Your task to perform on an android device: I want to look through brand-new, size L t-shirts for wearing to my office using the Zara App.
Image 0: 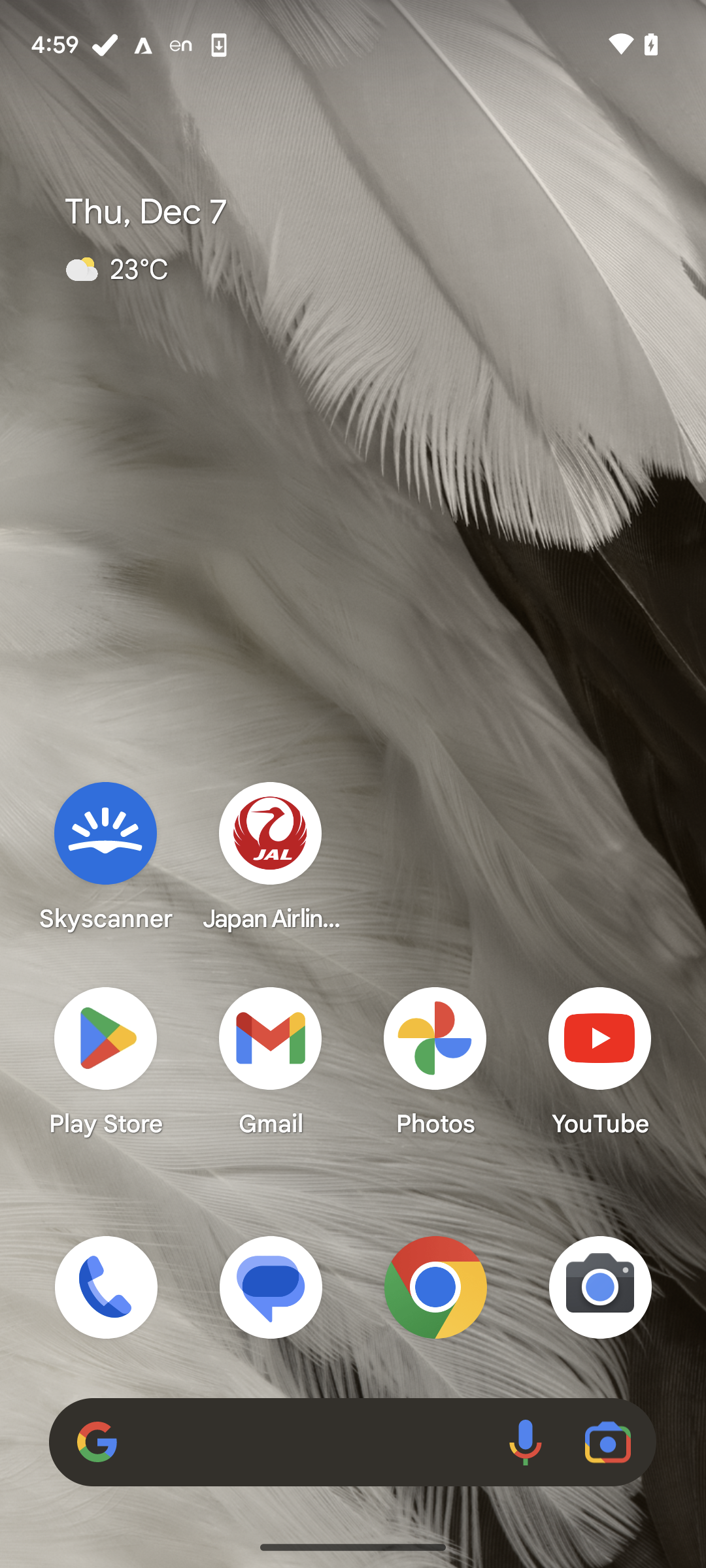
Open Zara app
Step 0: open app "ZARA"
Image 2: 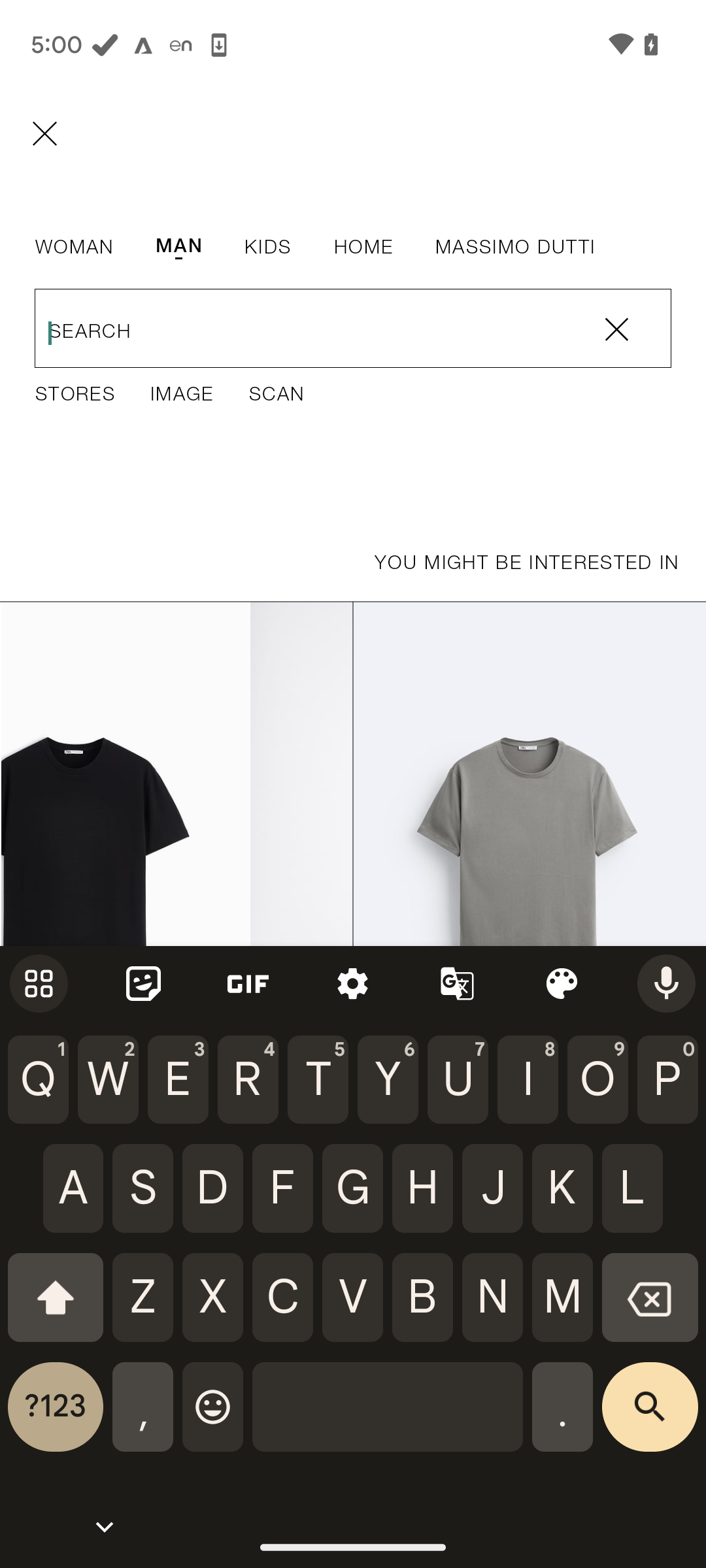
Type T-shirts
Step 2: type "T-shirts"
Image 3: 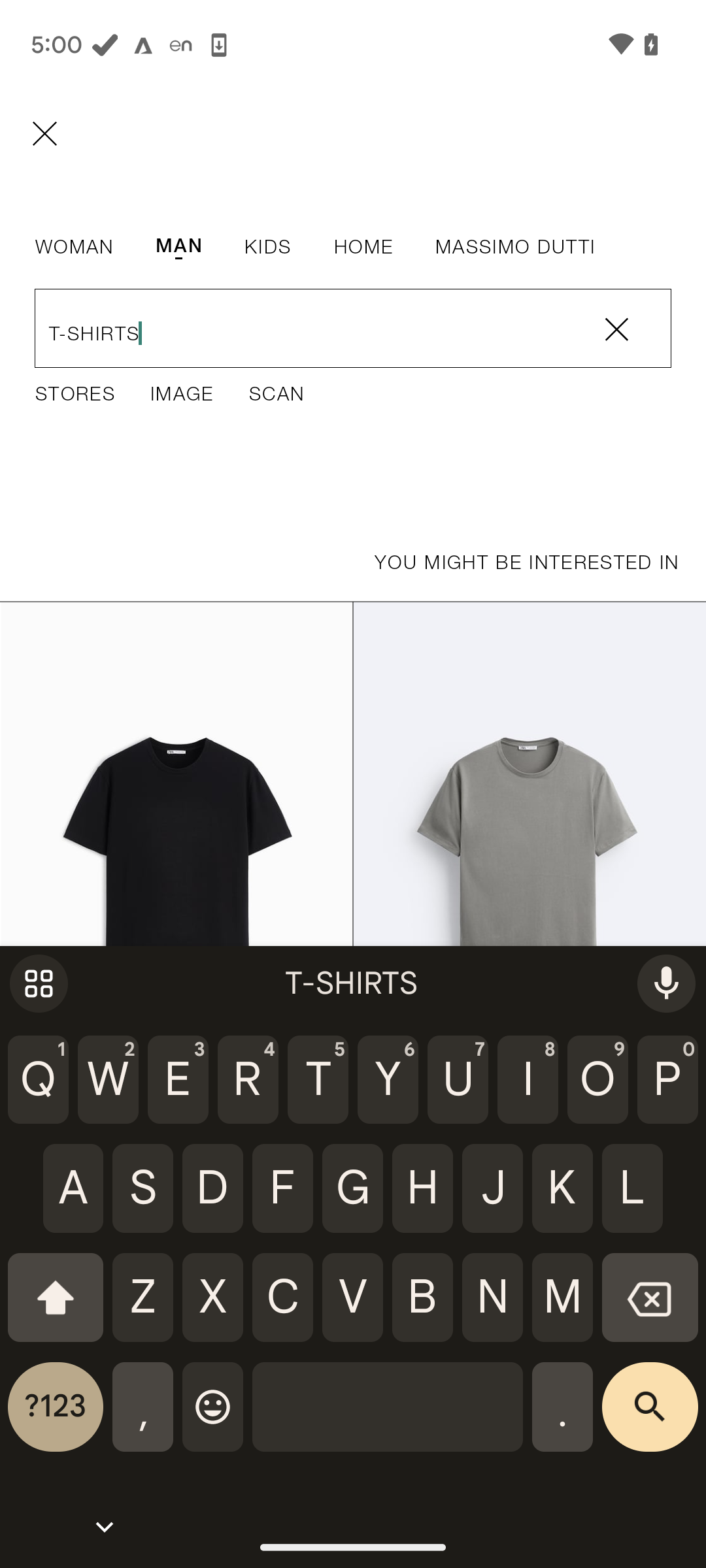
Click on the search icon
Step 3: click (650, 1417)
Image 4: 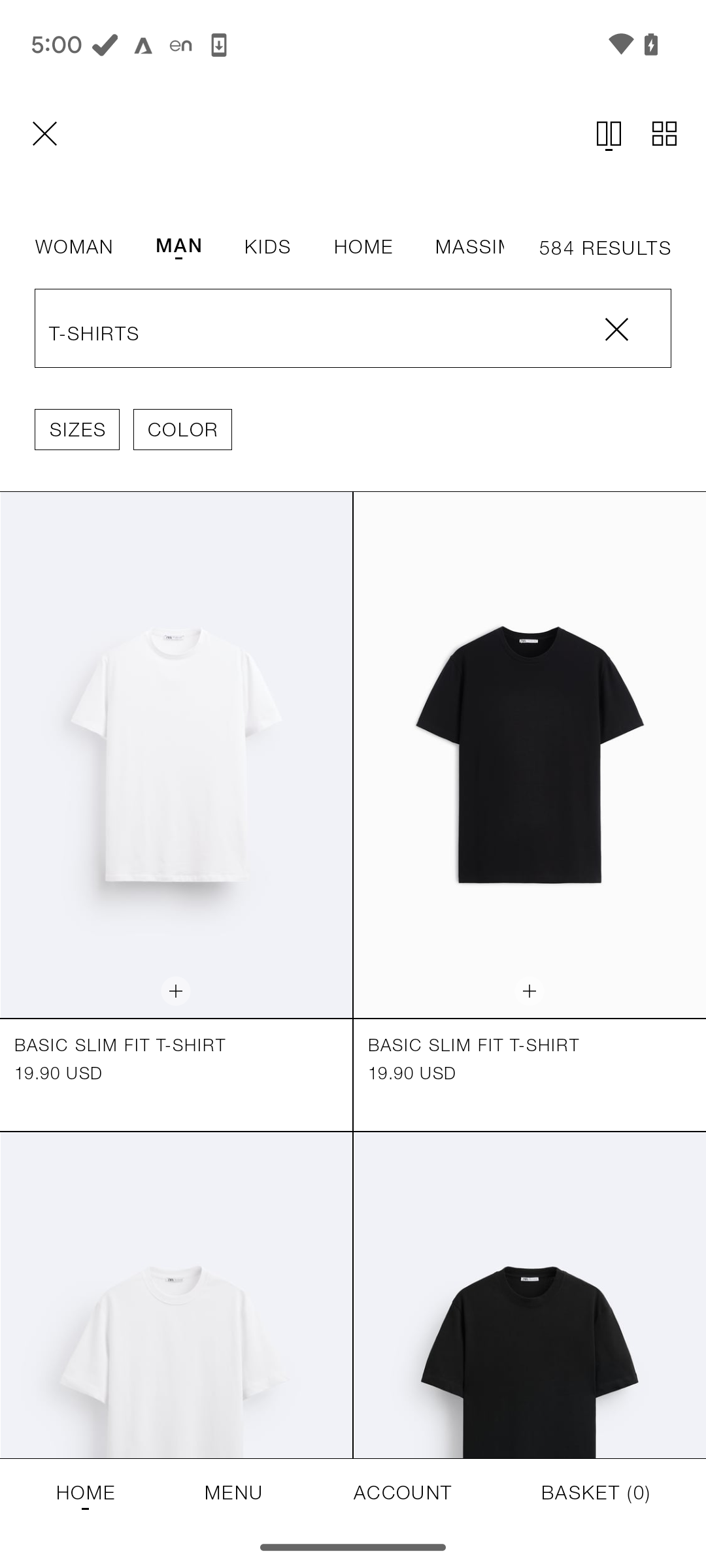
Click on sizes
Step 4: click (76, 429)
Image 5: 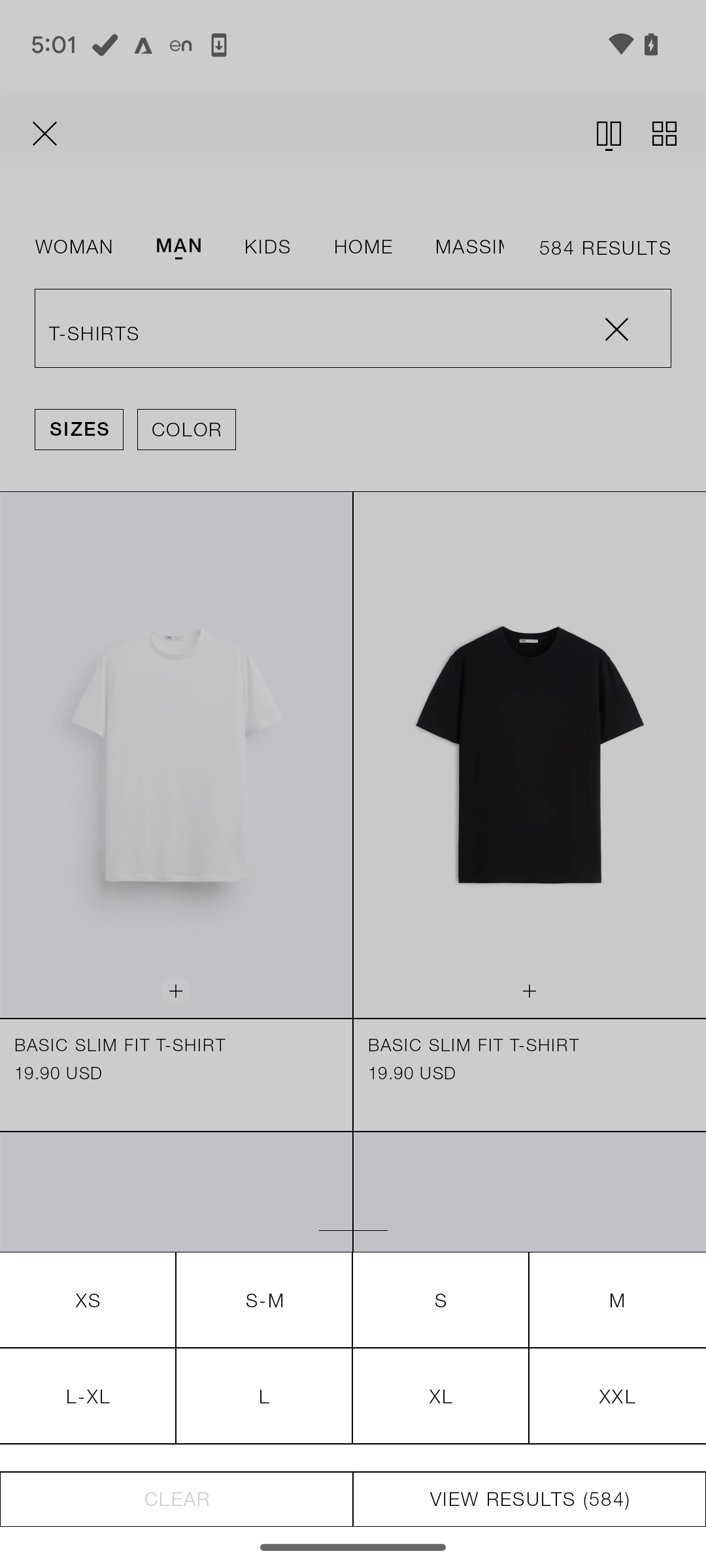
Select size L
Step 5: click (353, 808)
Image 6: 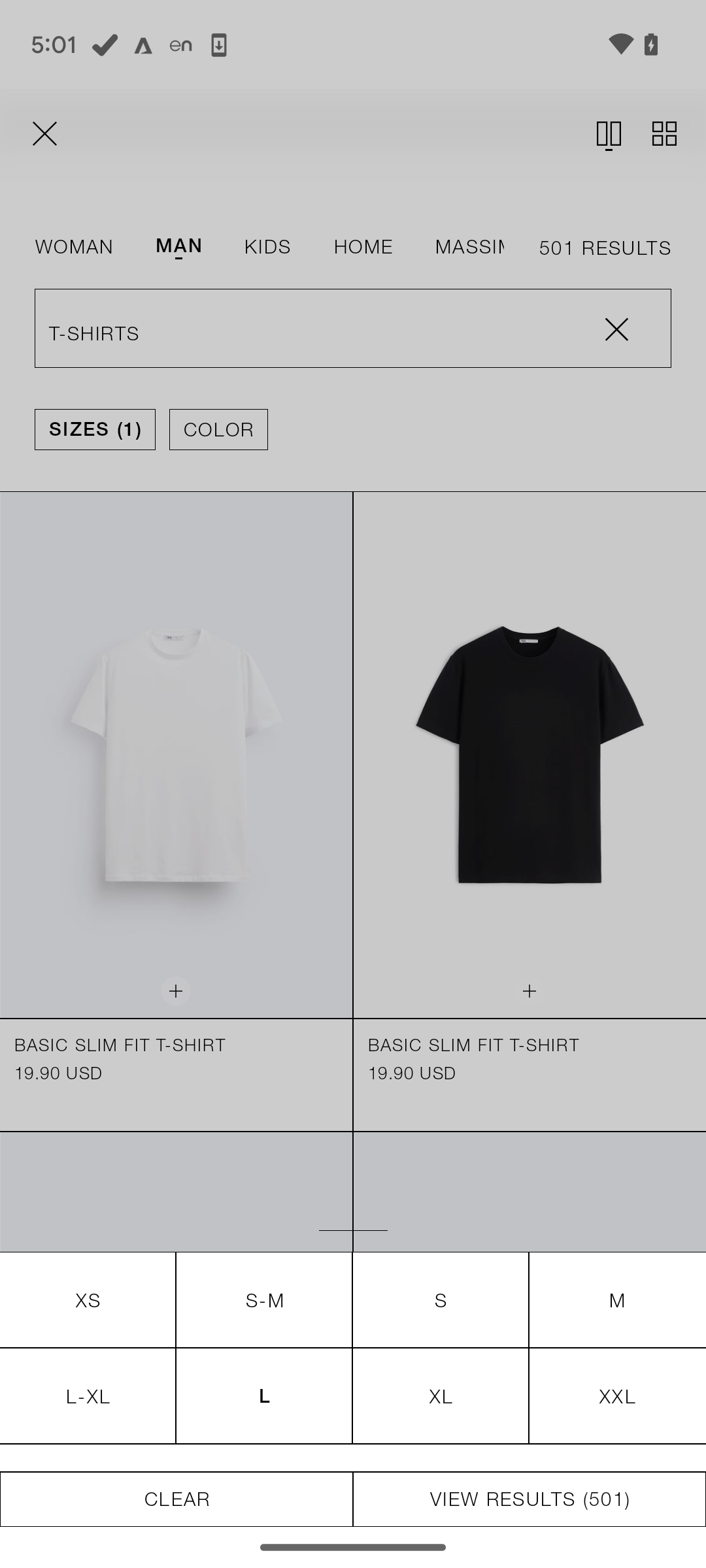
Click on view results
Step 6: click (529, 1499)
Image 7: 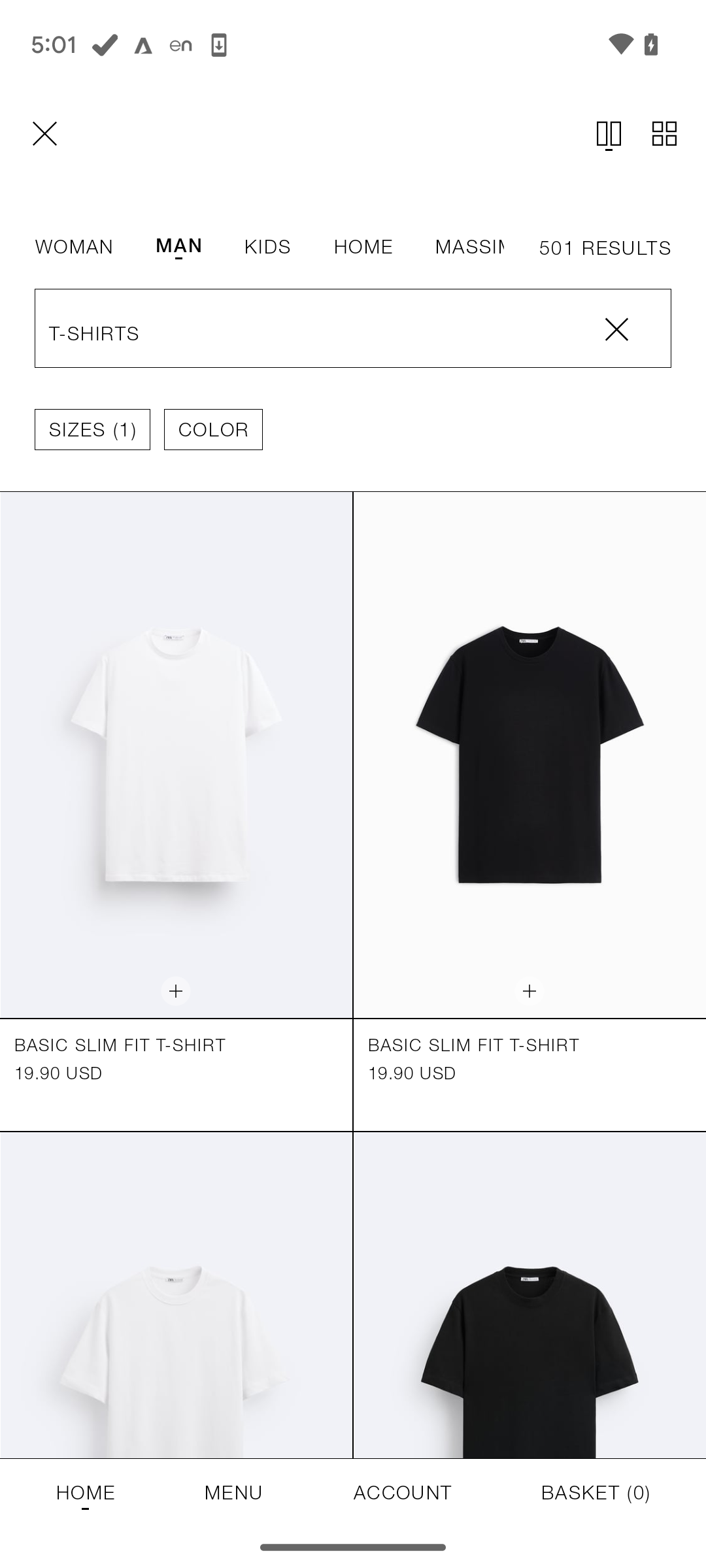
Swipe up to browse
Step 7: scroll down